Your task to perform on an android device: list the shoes that are available in size UK 9.
Image 0: 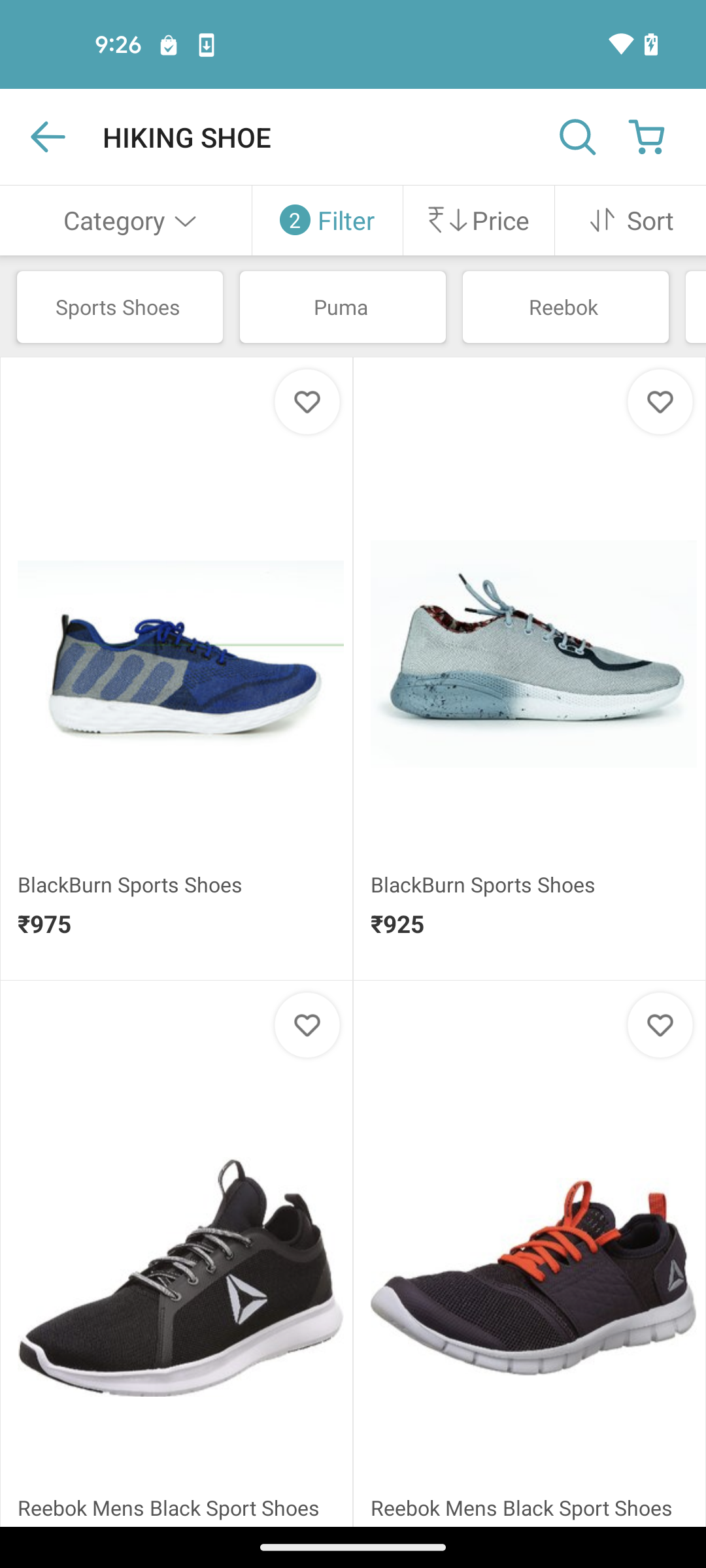
click on the filter option
Step 0: click (346, 220)
Image 1: 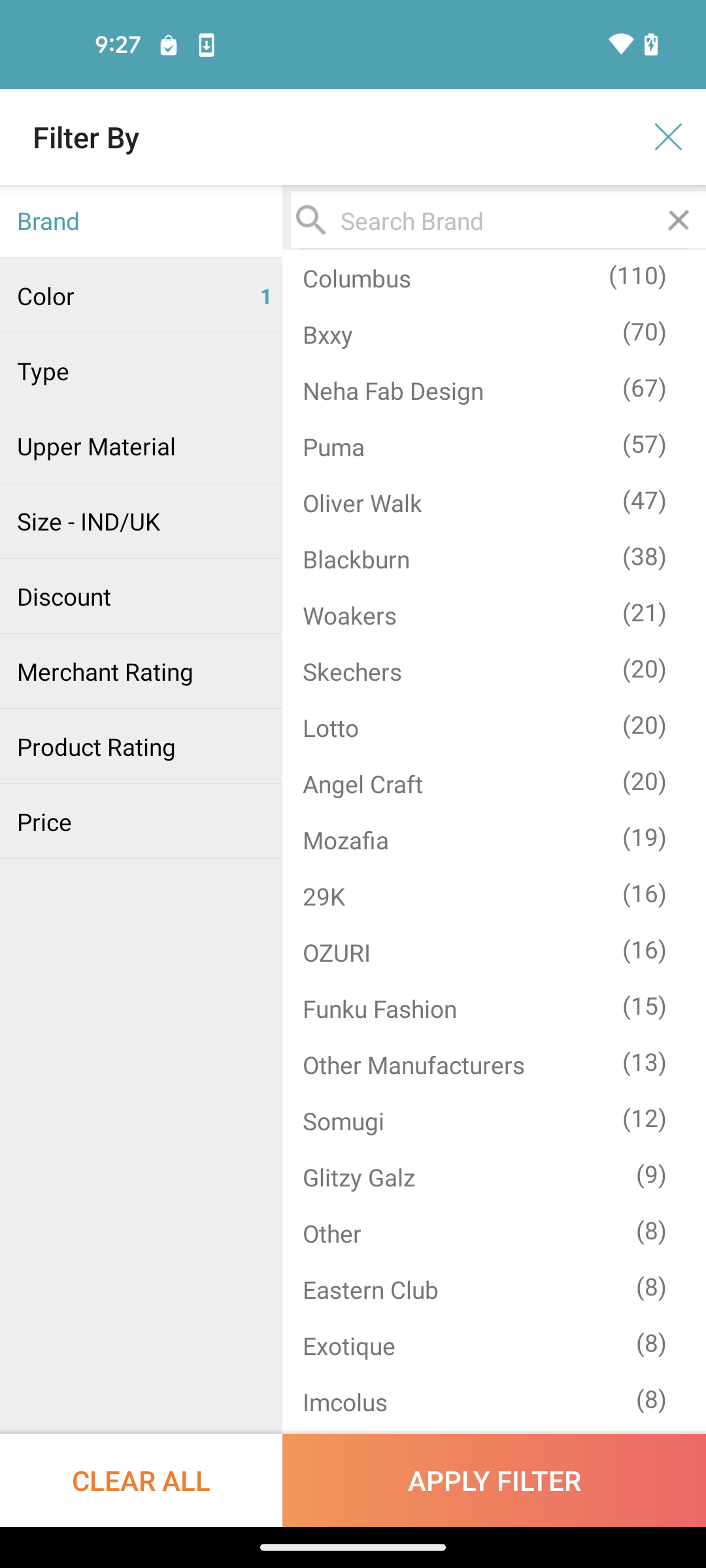
click on the Size section
Step 1: click (141, 521)
Image 2: 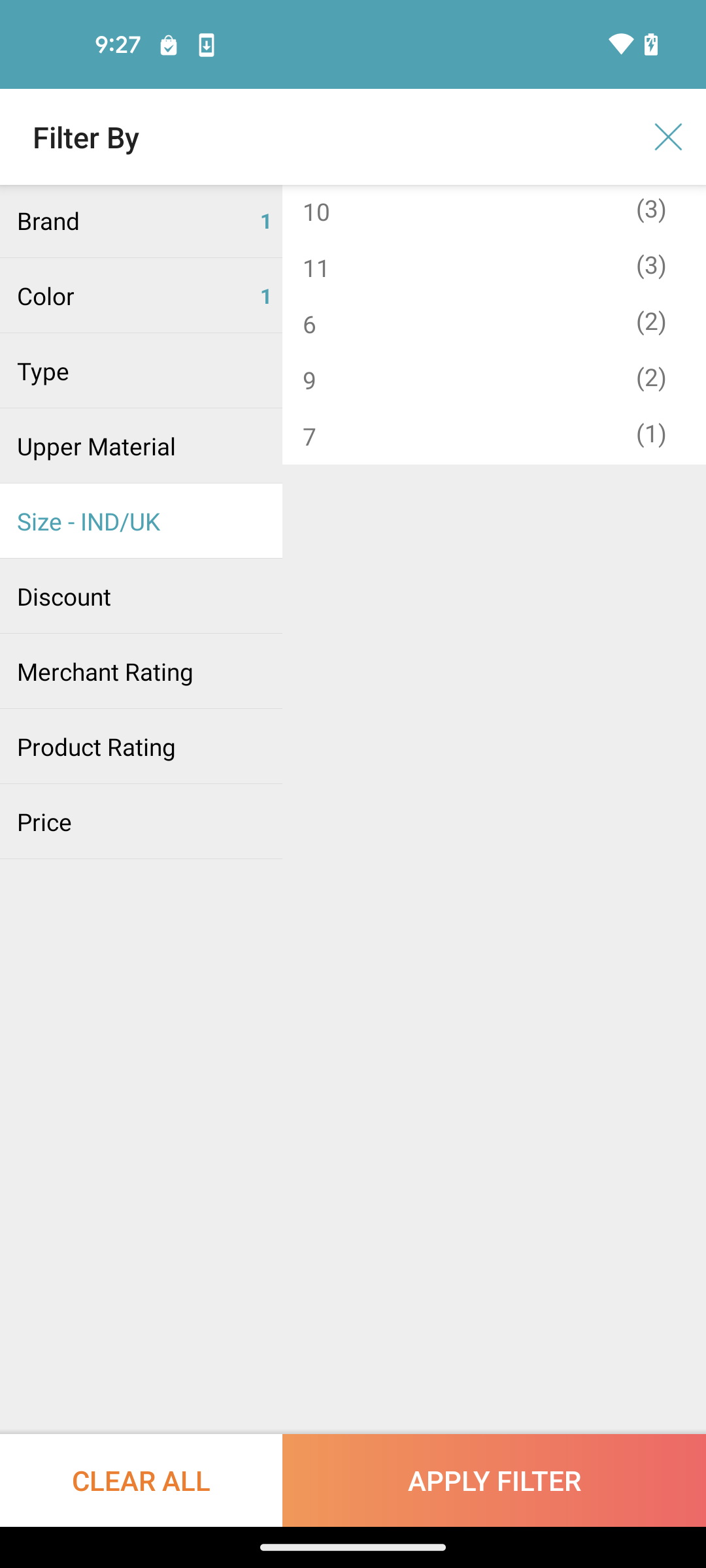
select the 9
Step 2: click (316, 387)
Image 3: 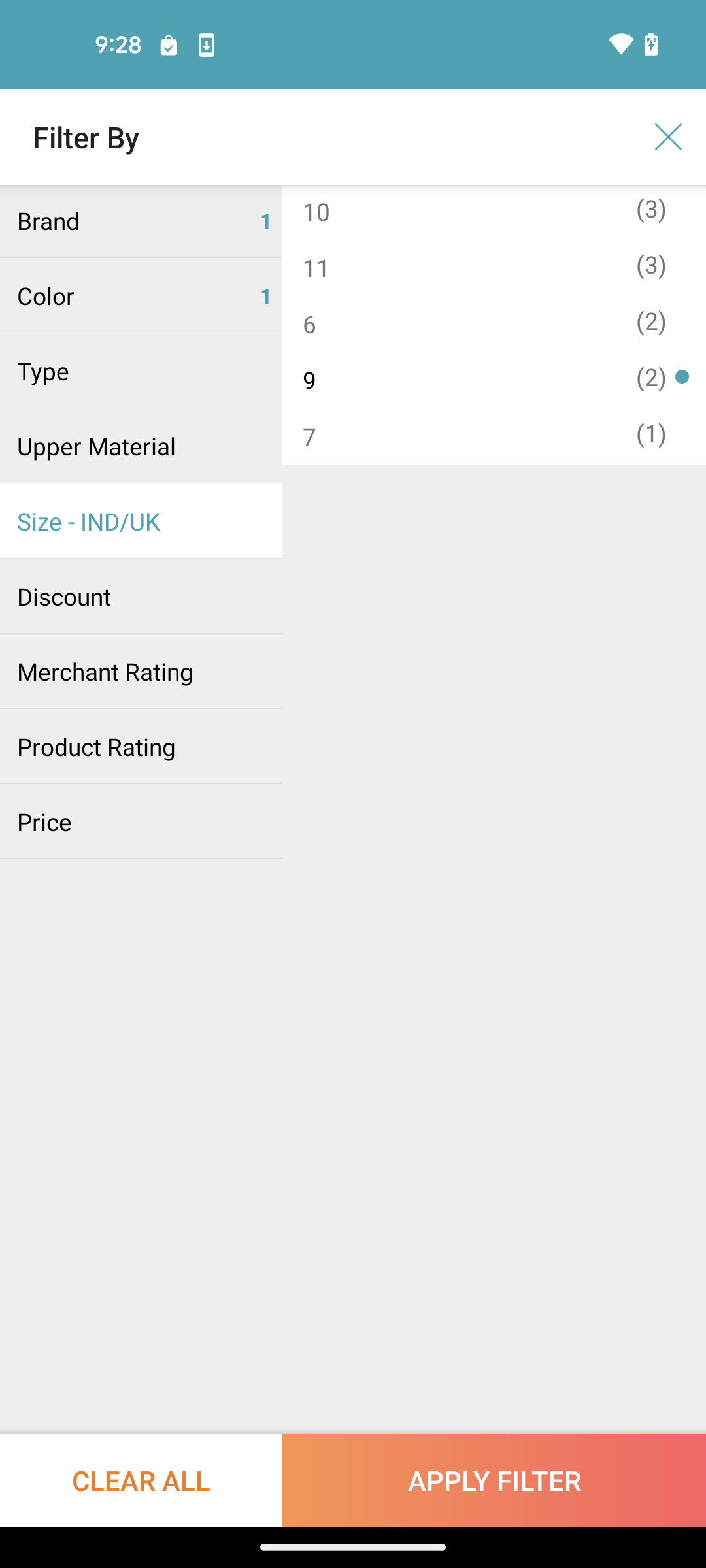
click on Apply Filter
Step 3: click (494, 1480)